Your task to perform on an android device: I want to fix the problem of the loose bolt on my bathroom tap, but I don't have any wrenches to tighten these bolts, so search for a wrench set for me in the Temu app.
Image 0: 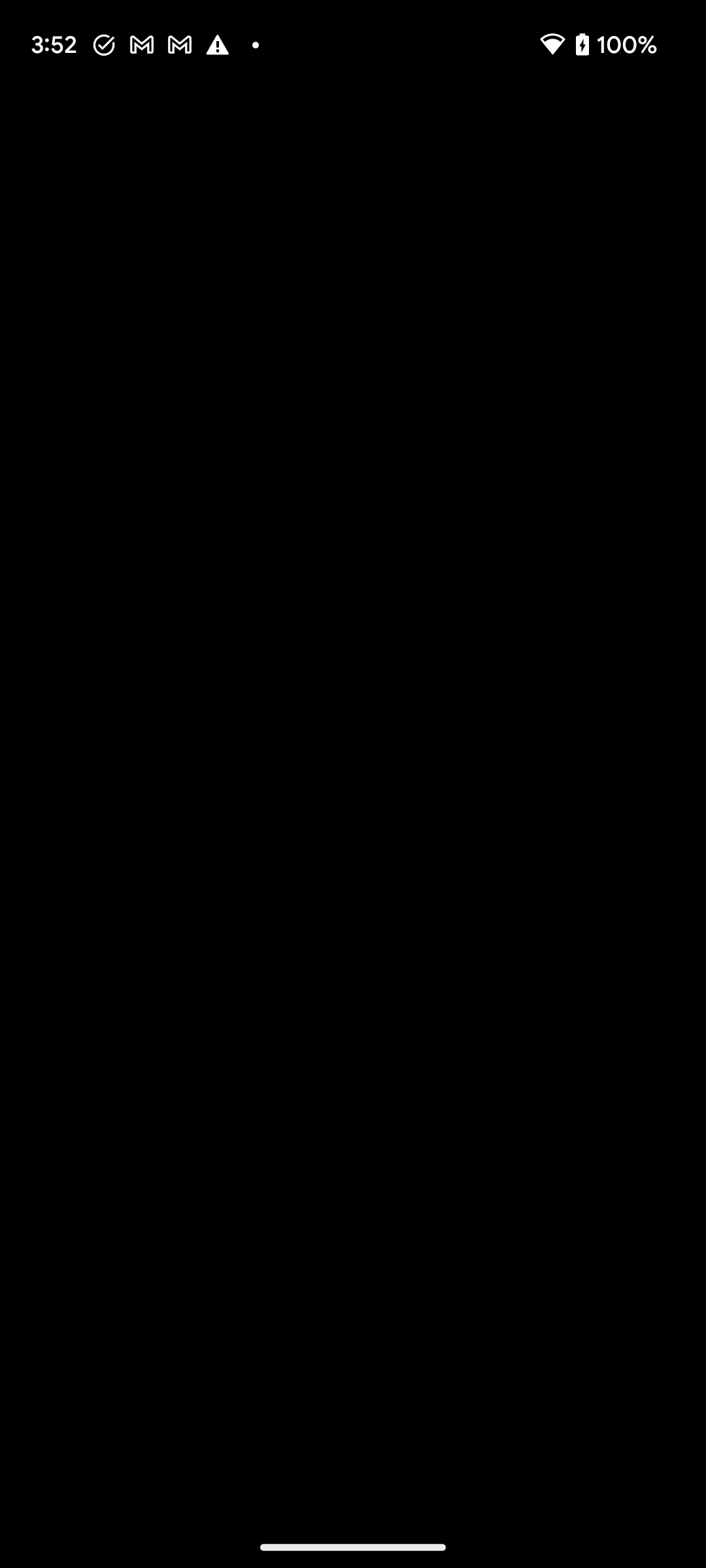
Open the Temu app.
Step 0: open app "Temu"
Image 1: 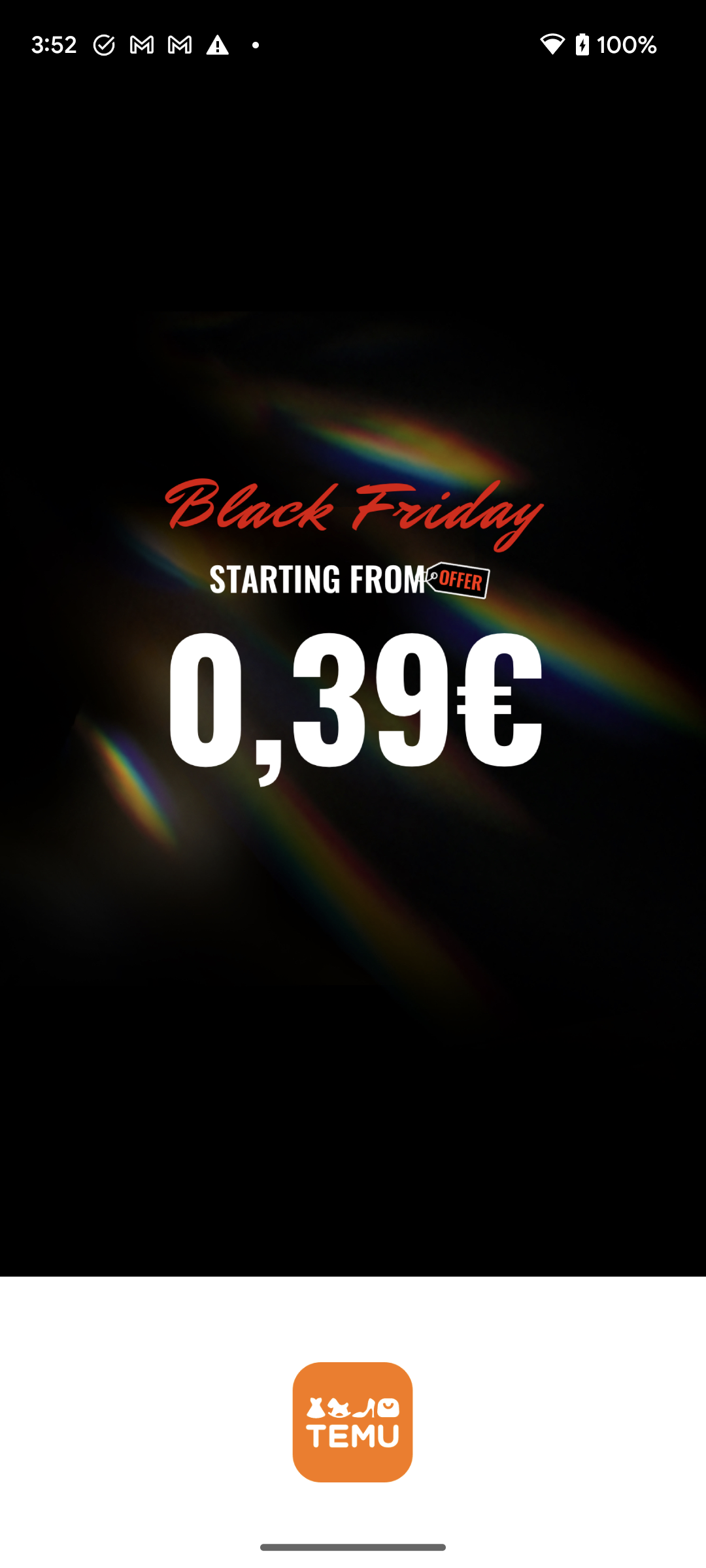
Open the Temu app.
Step 1: wait
Image 2: 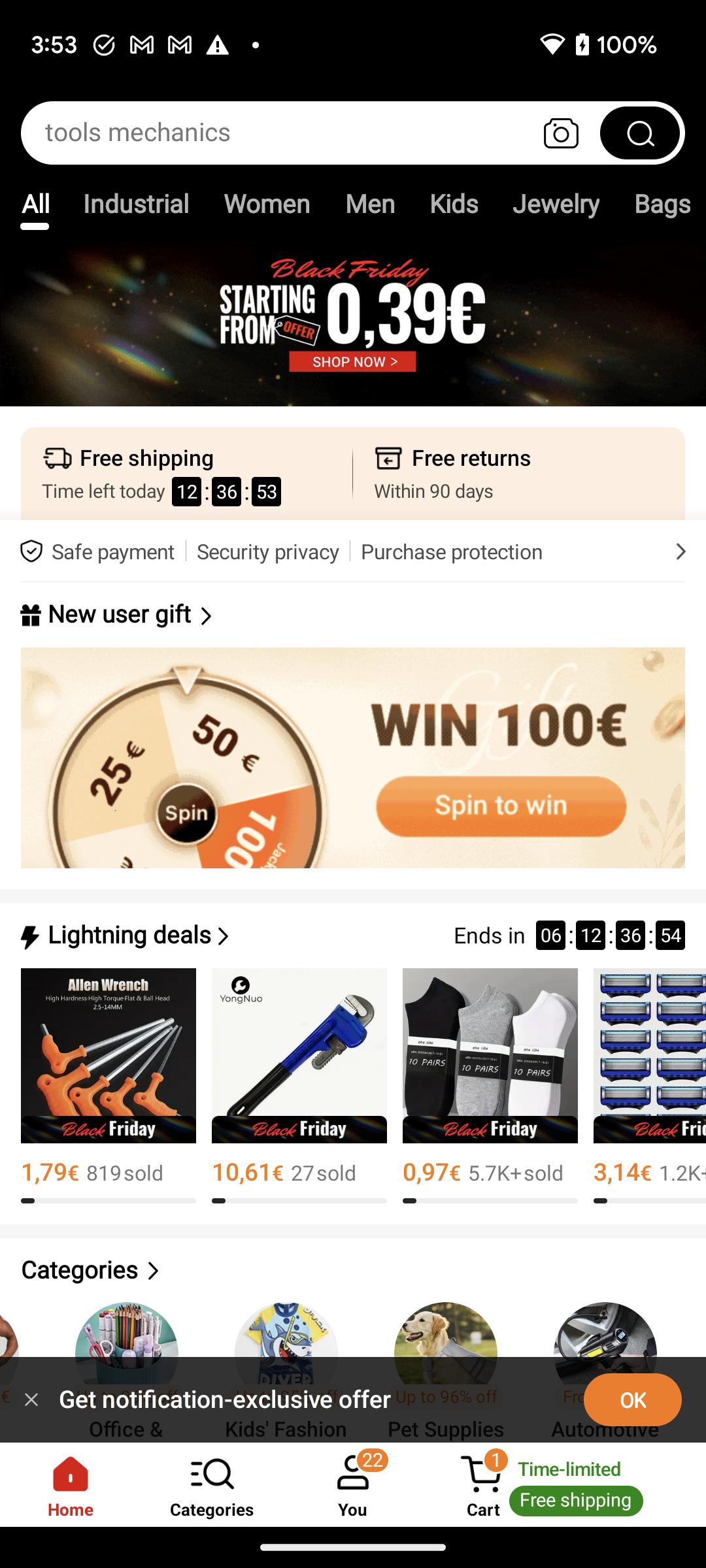
Click on the search bar at the top of the screen to search for wrench set.
Step 2: click (277, 133)
Image 3: 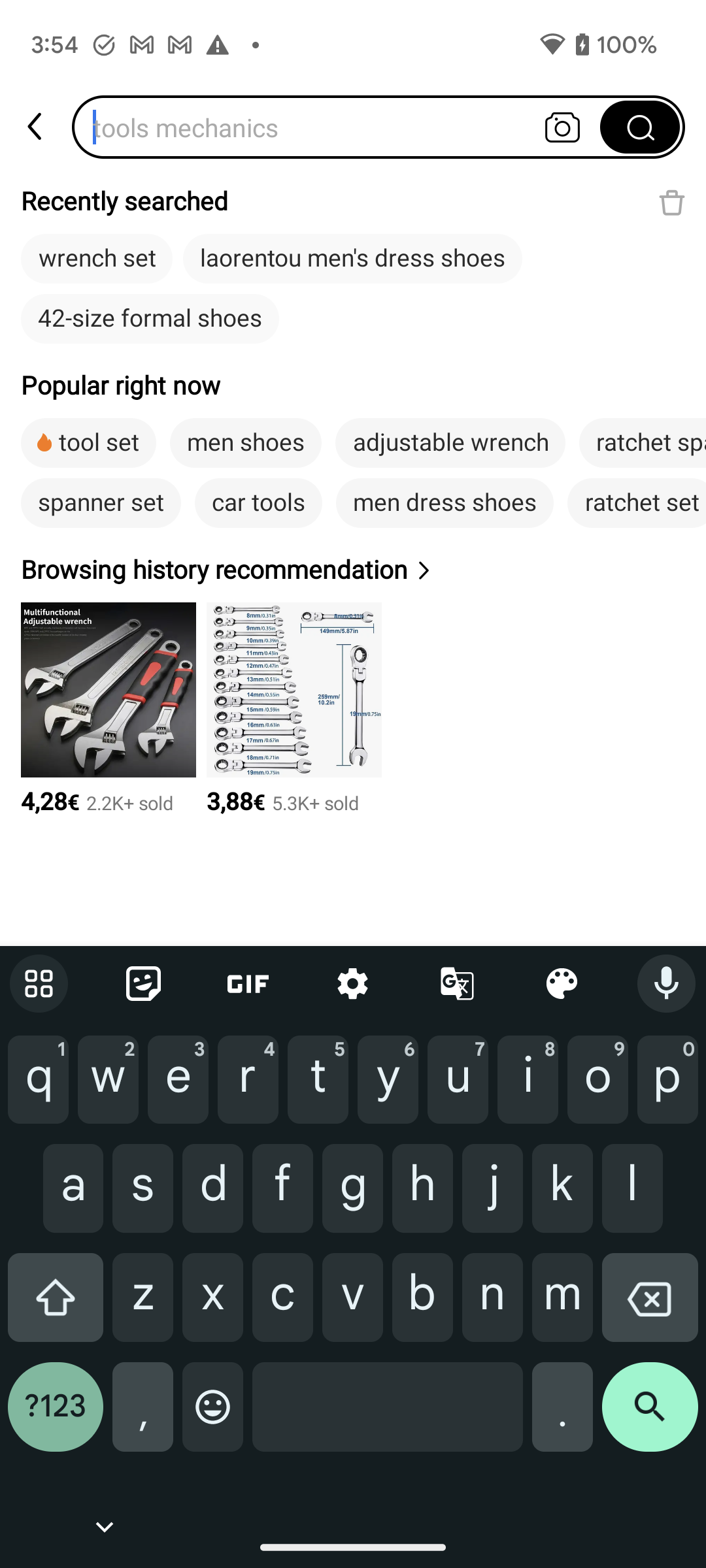
Type Wrench set in the search bar to search for the wrench set.
Step 3: type "Wrench set"
Image 4: 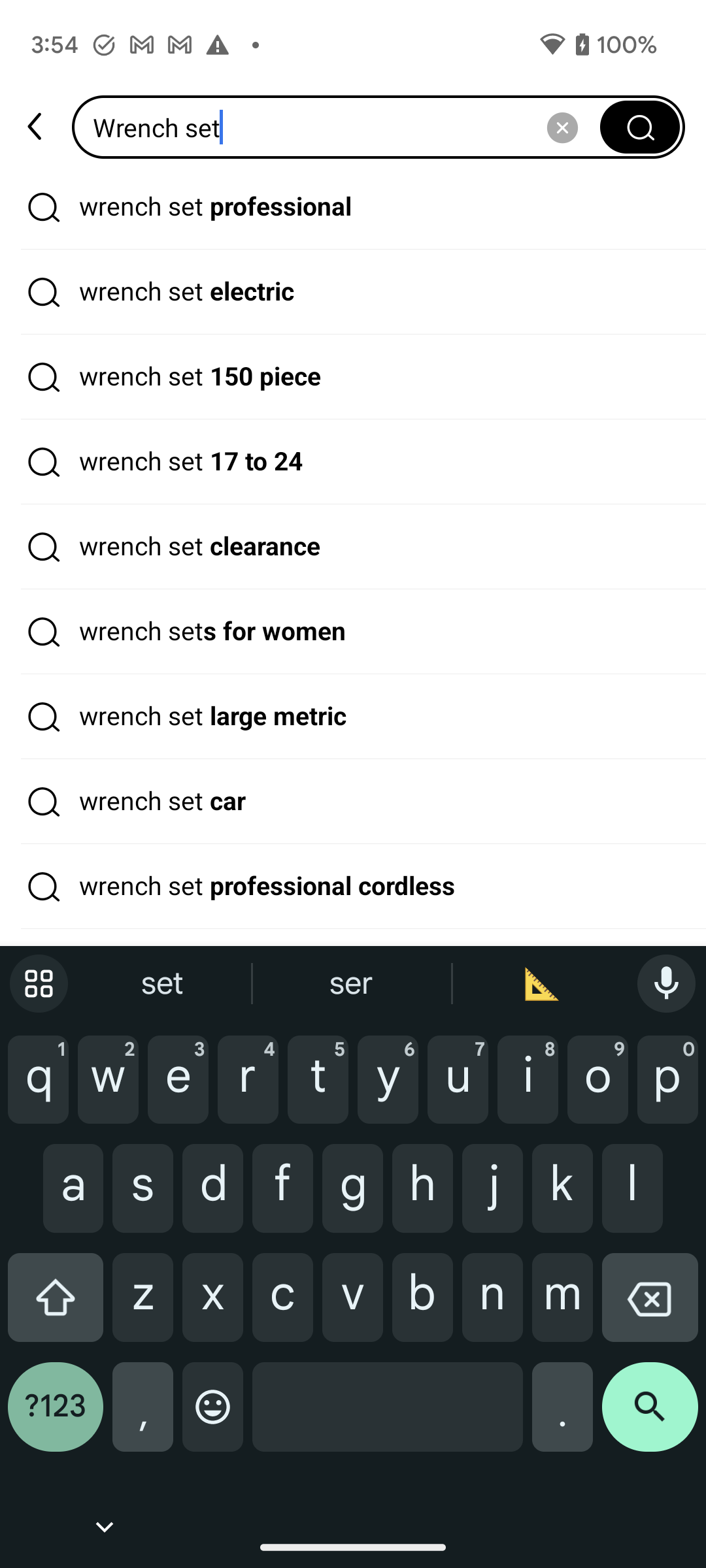
Click on the search icon at the bottom right corner of the screen to view the search result.
Step 4: click (650, 1417)